Your task to perform on an android device: I would like to see the Tokyo Bay lunch cruise  (The Symphony) schedules. Check out the cruise's information on the Klook app.
Image 0: 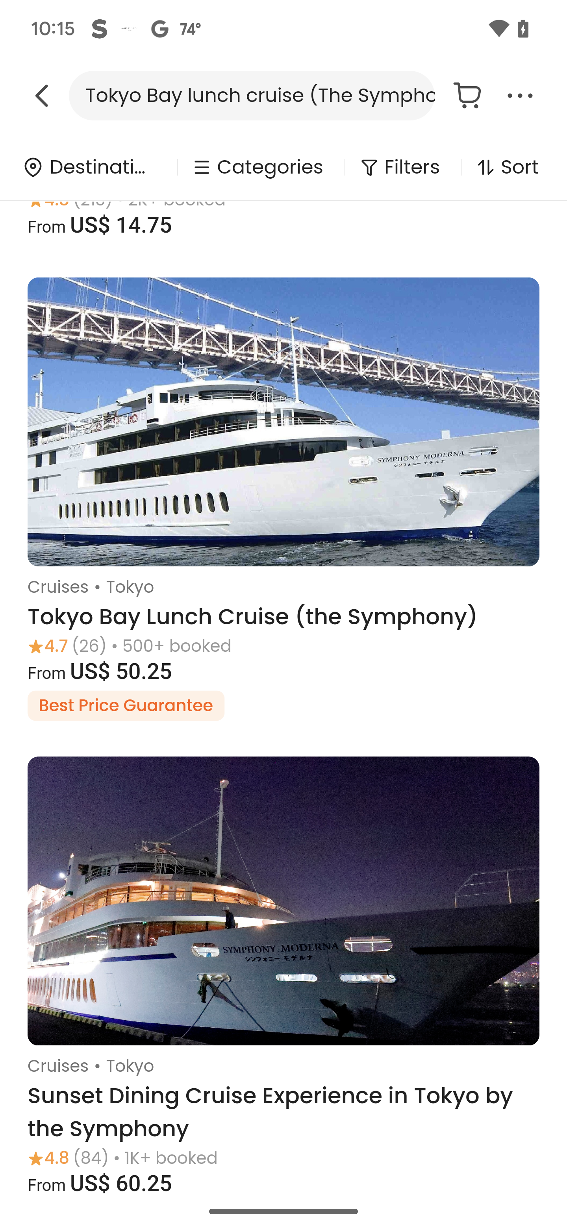
Click on the Tokyo Bay lunch cruise  (The Symphony) to view the details
Step 0: click (283, 517)
Image 1: 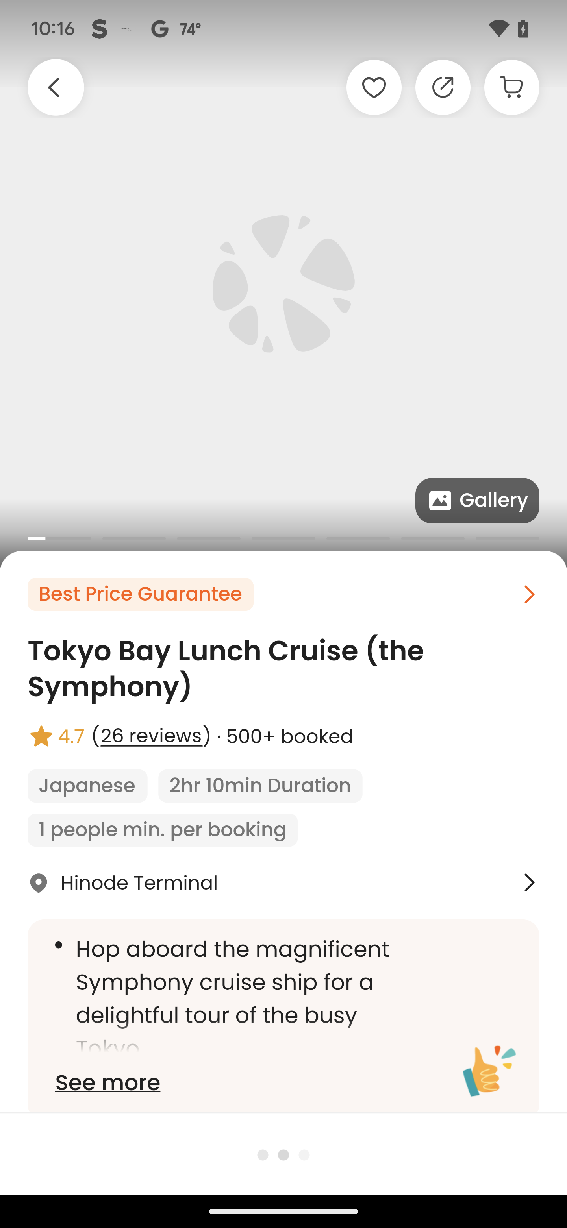
Swipe up on the screen
Step 1: scroll down
Image 2: 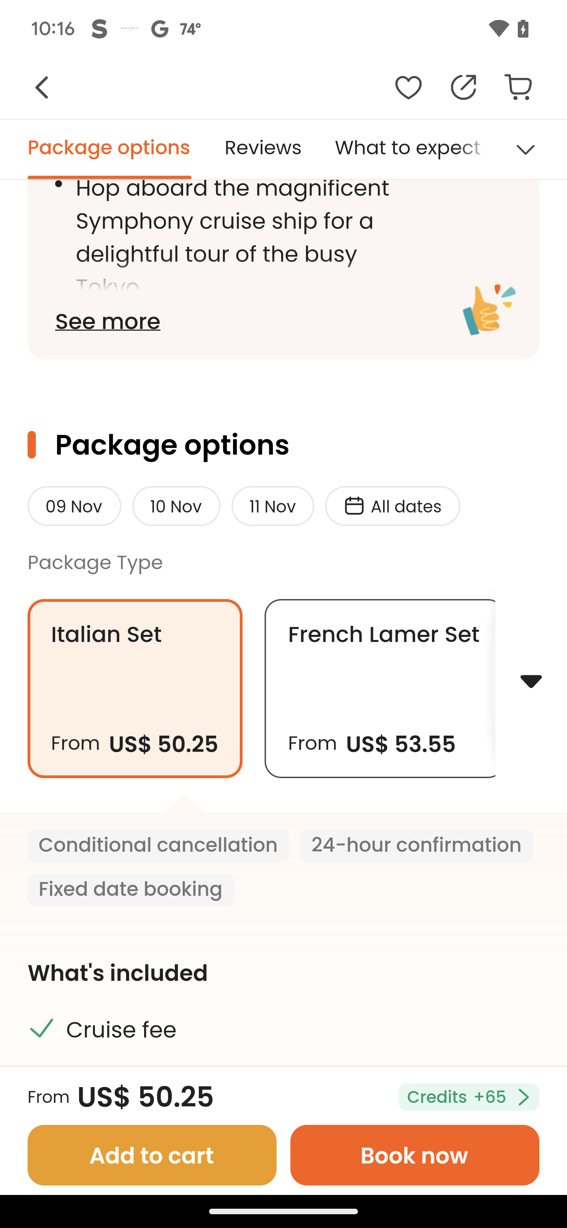
Swipe up on the screen
Step 2: scroll down